Your task to perform on an android device: On the WPS Office app, save the document named Weekday schedule so the data will not get deleted. 
Image 0: 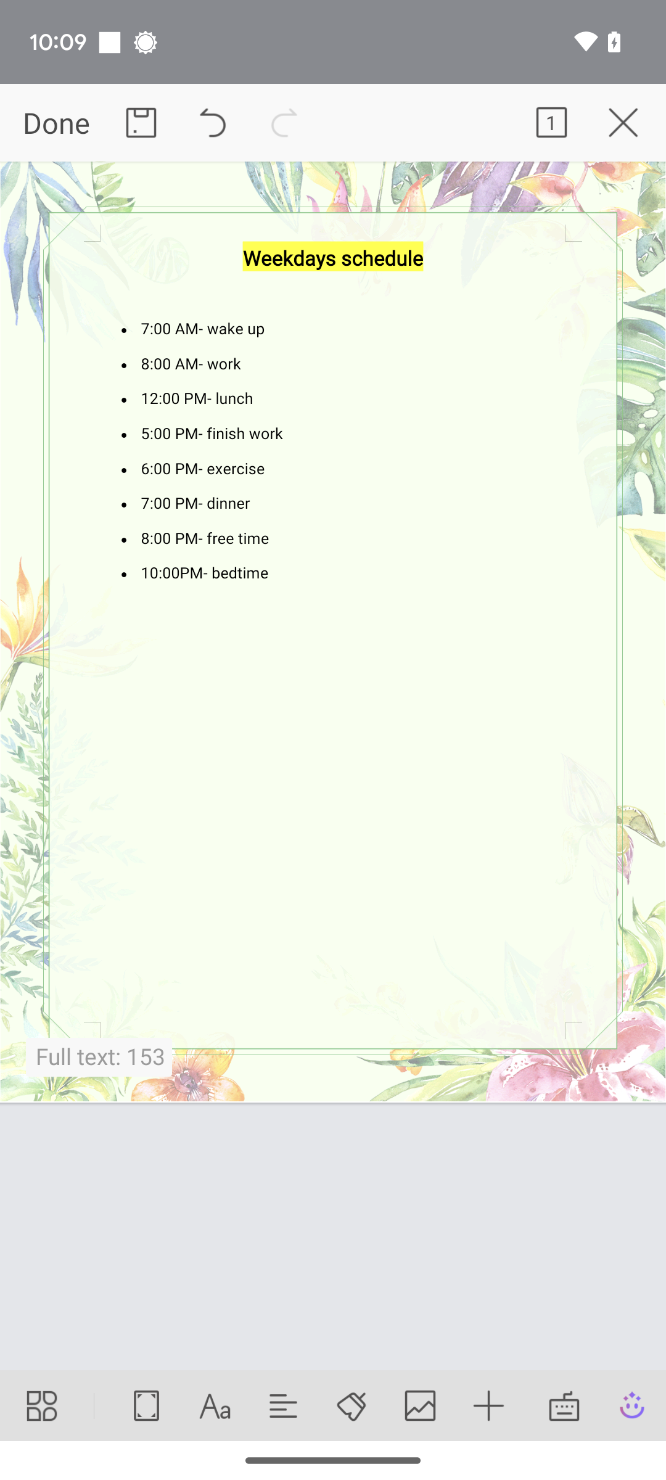
Click on the save icon at the top left of the screen.
Step 0: click (141, 123)
Image 1: 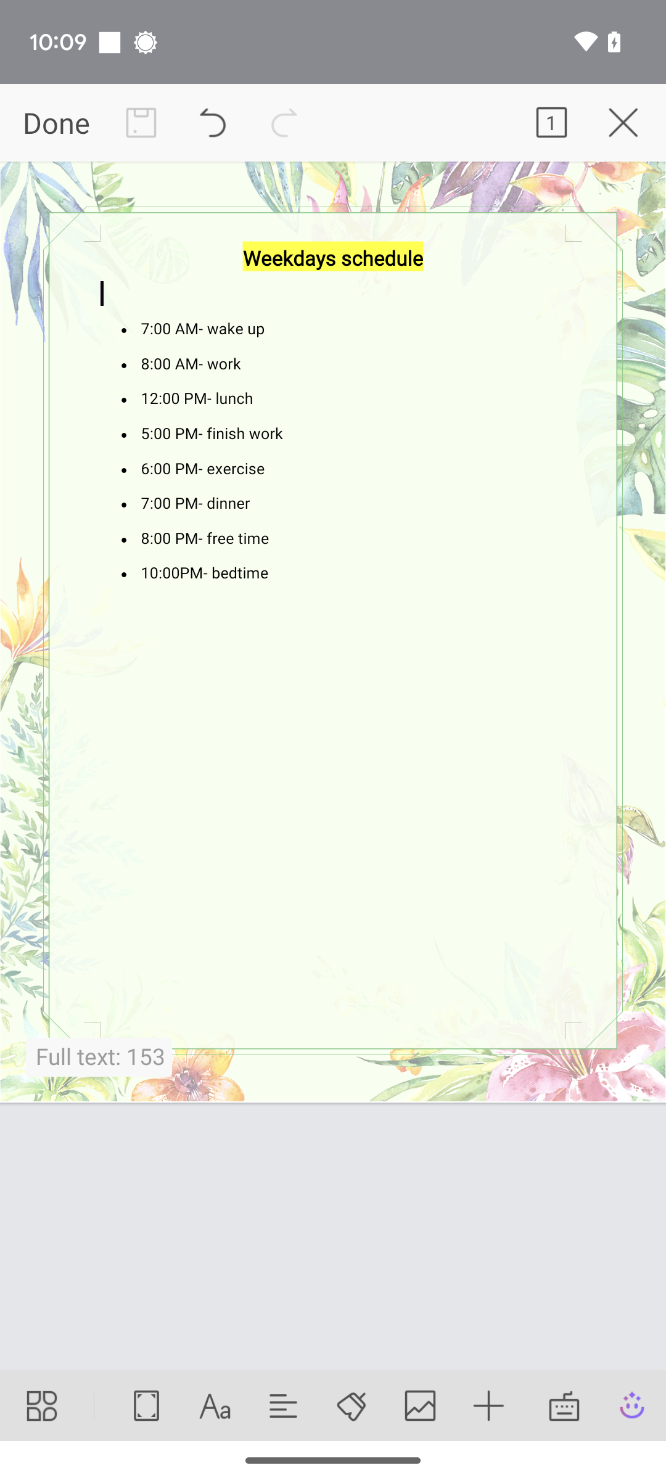
Click on the Done tab at the top left of the screen.
Step 1: click (52, 123)